Your task to perform on an android device: I would like to view the same shoe in a different colour from the same brand. Compare the price of other shoes in the Amazon app.
Image 0: 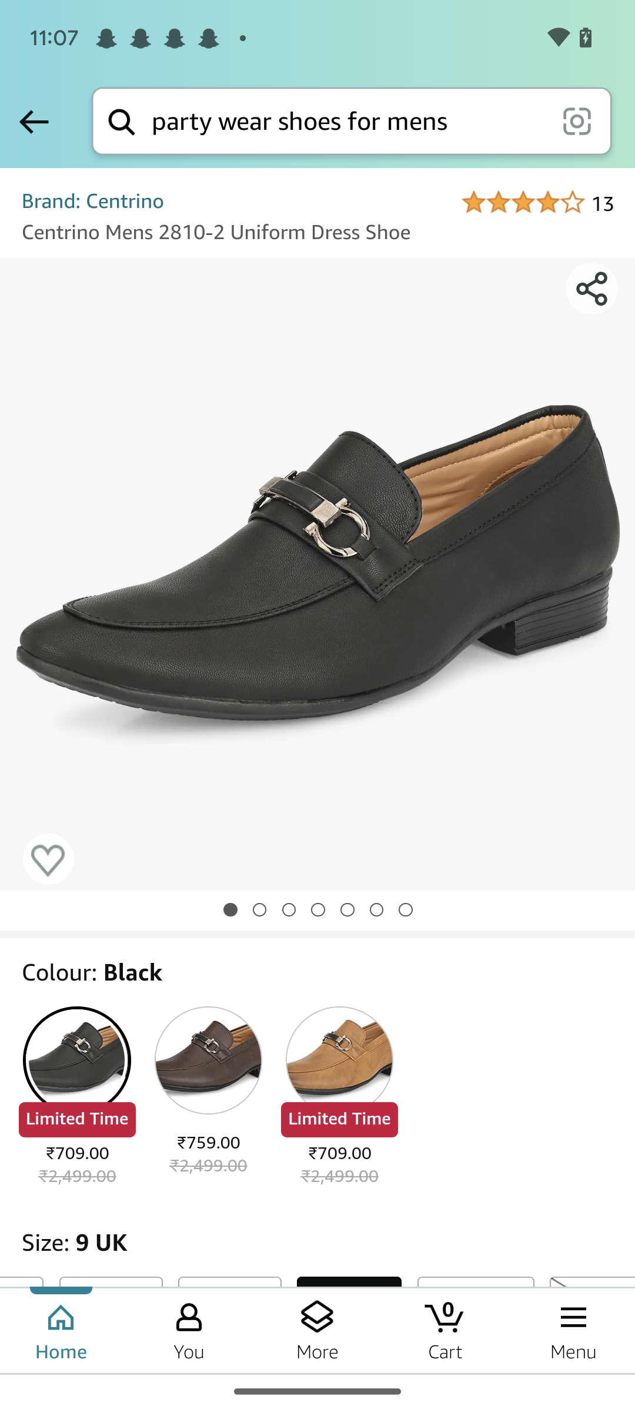
Swipe up to view the price 
Step 0: scroll down
Image 1: 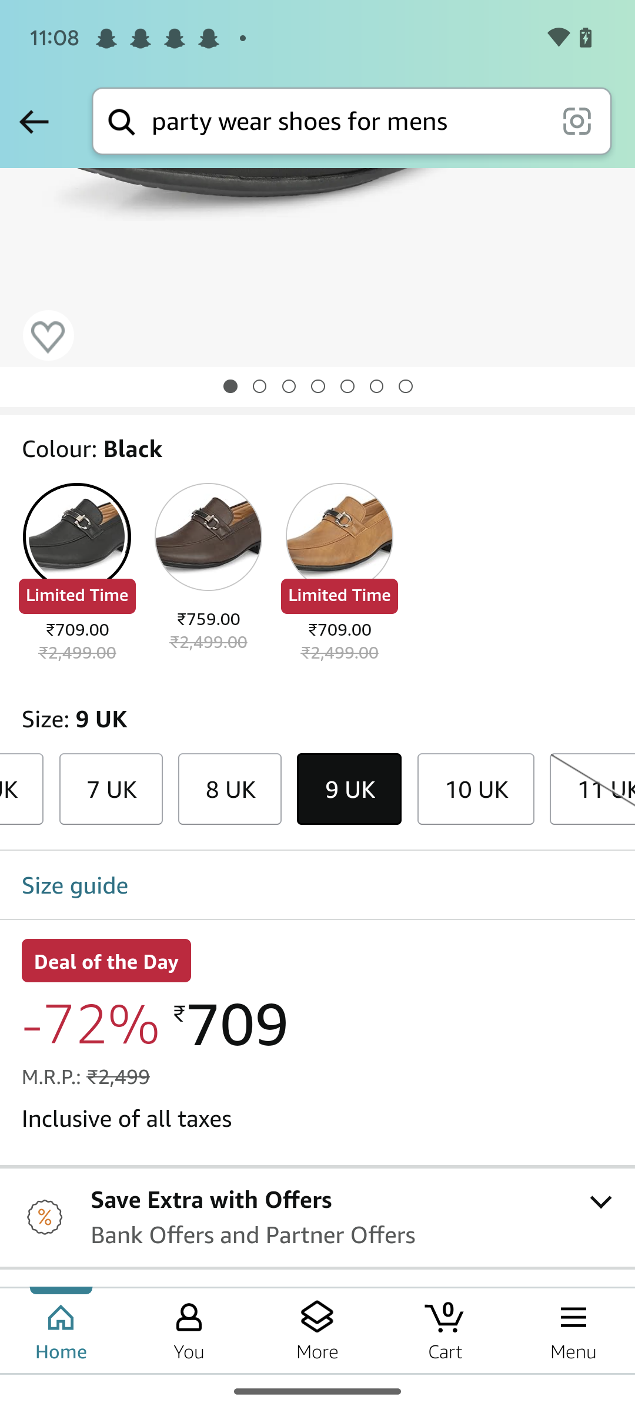
Click on the second colour option
Step 1: click (208, 583)
Image 2: 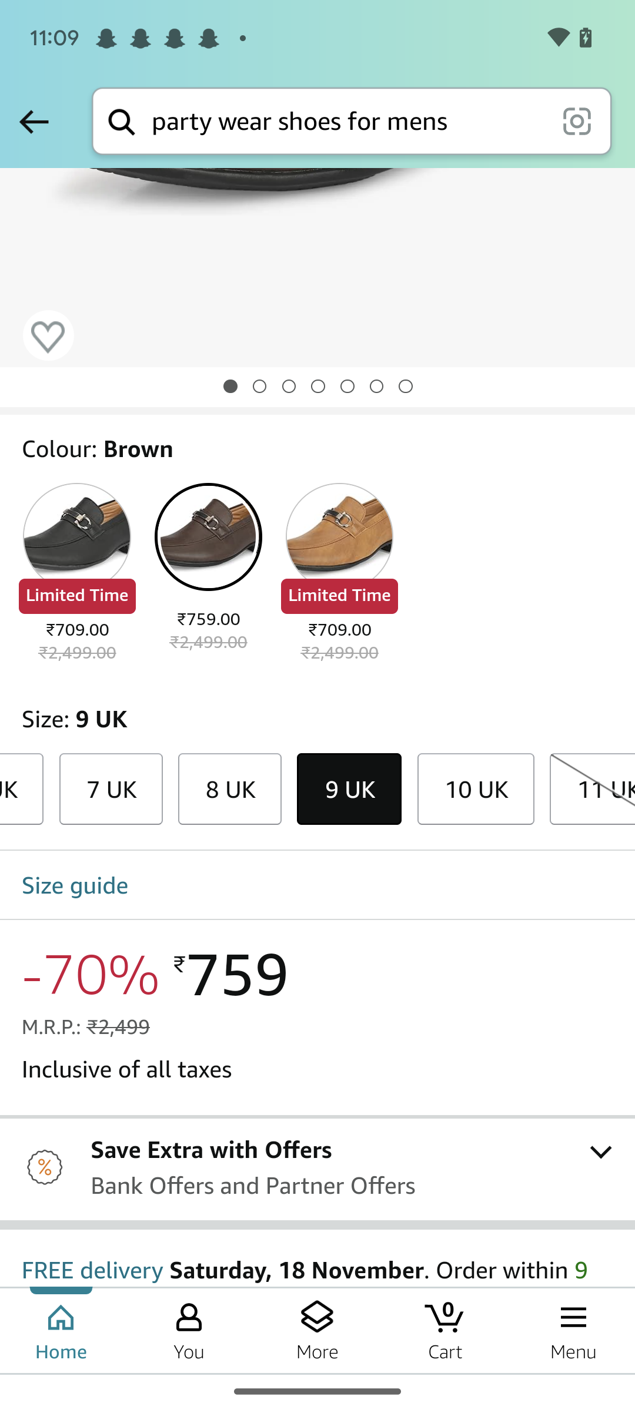
Click on the third colour option
Step 2: click (339, 583)